Your task to perform on an android device: Since I am planning a US trip, I want to keep myself updated whenever the US dollar rate decreases. Create an alert for the rate drop when 1 euro = 0.5 USD on the Xe app.
Image 0: 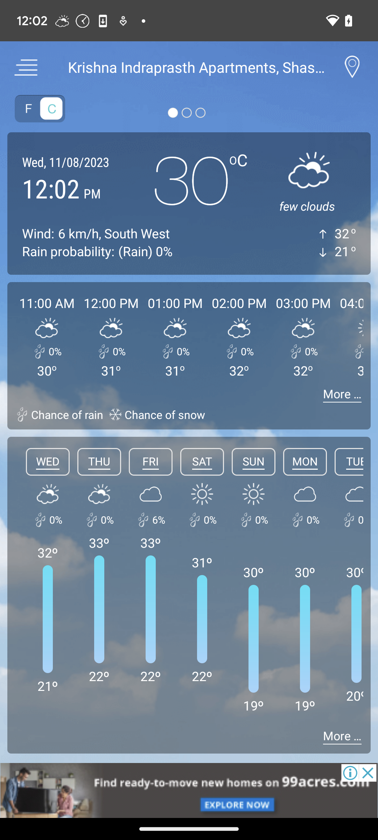
Open the Xe app.
Step 0: open app "Xe"
Image 1: 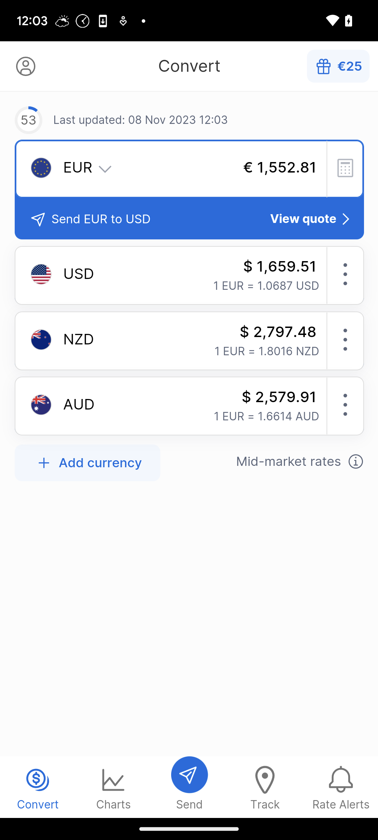
Click on the Rate Alerts button from the bottom bar.
Step 1: click (341, 787)
Image 2: 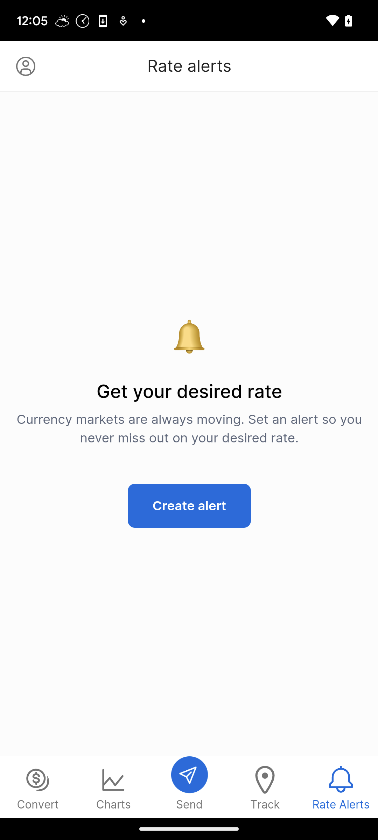
Click on create alert button.
Step 2: click (189, 505)
Image 3: 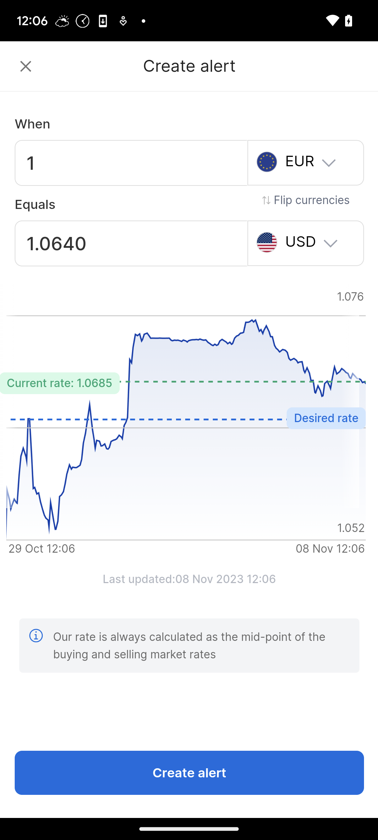
Click on the USD amount to change the value to the desired one.
Step 3: click (131, 243)
Image 4: 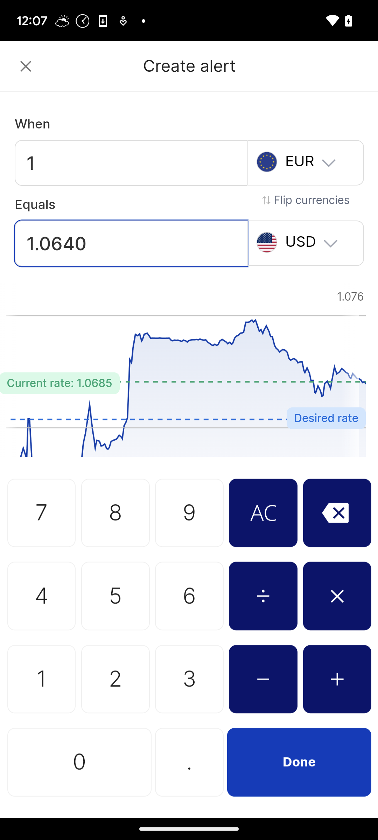
Enter the desired amount that is 0.5.
Step 4: wait
Image 5: 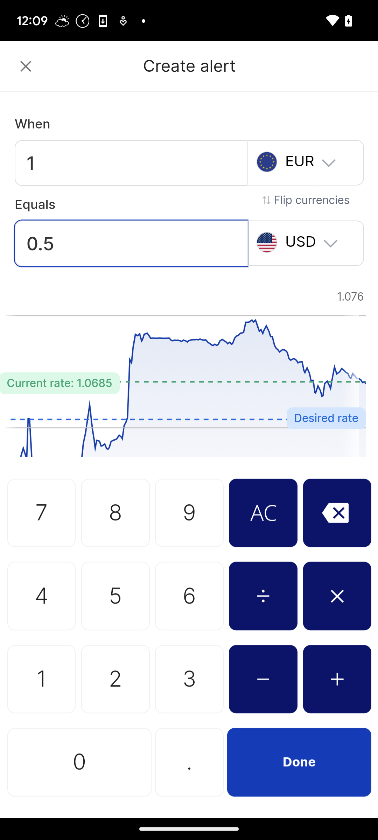
Click on the Done button.
Step 5: click (299, 762)
Image 6: 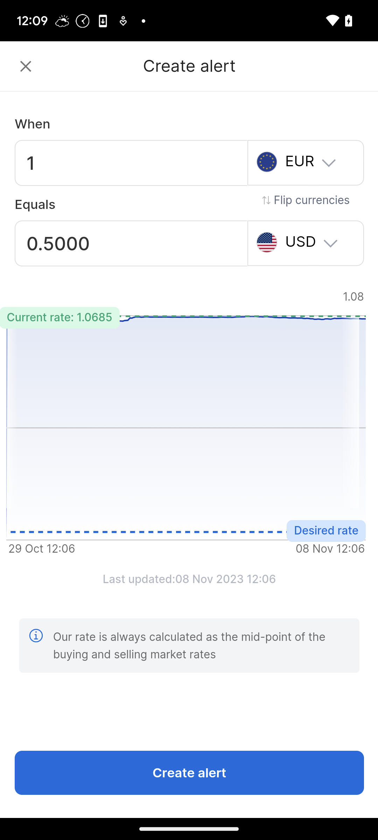
Now click on the Create alert button.
Step 6: click (189, 774)
Image 7: 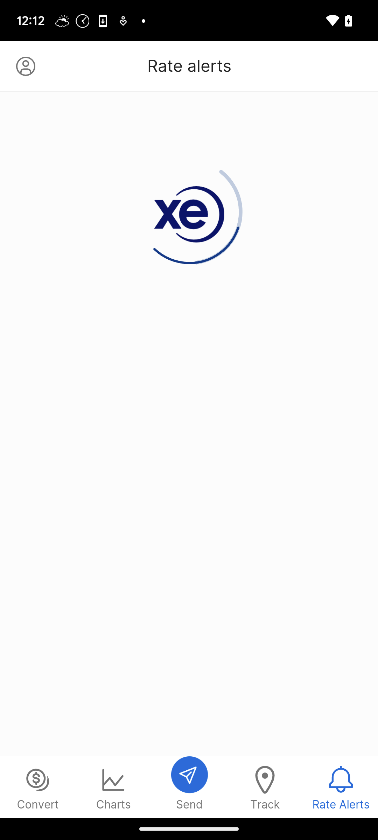
Now click on the Create alert button.
Step 7: wait